Your task to perform on an android device: In the Oxford dictionary App , Click on the hyperactive for more definitions . 
Image 0: 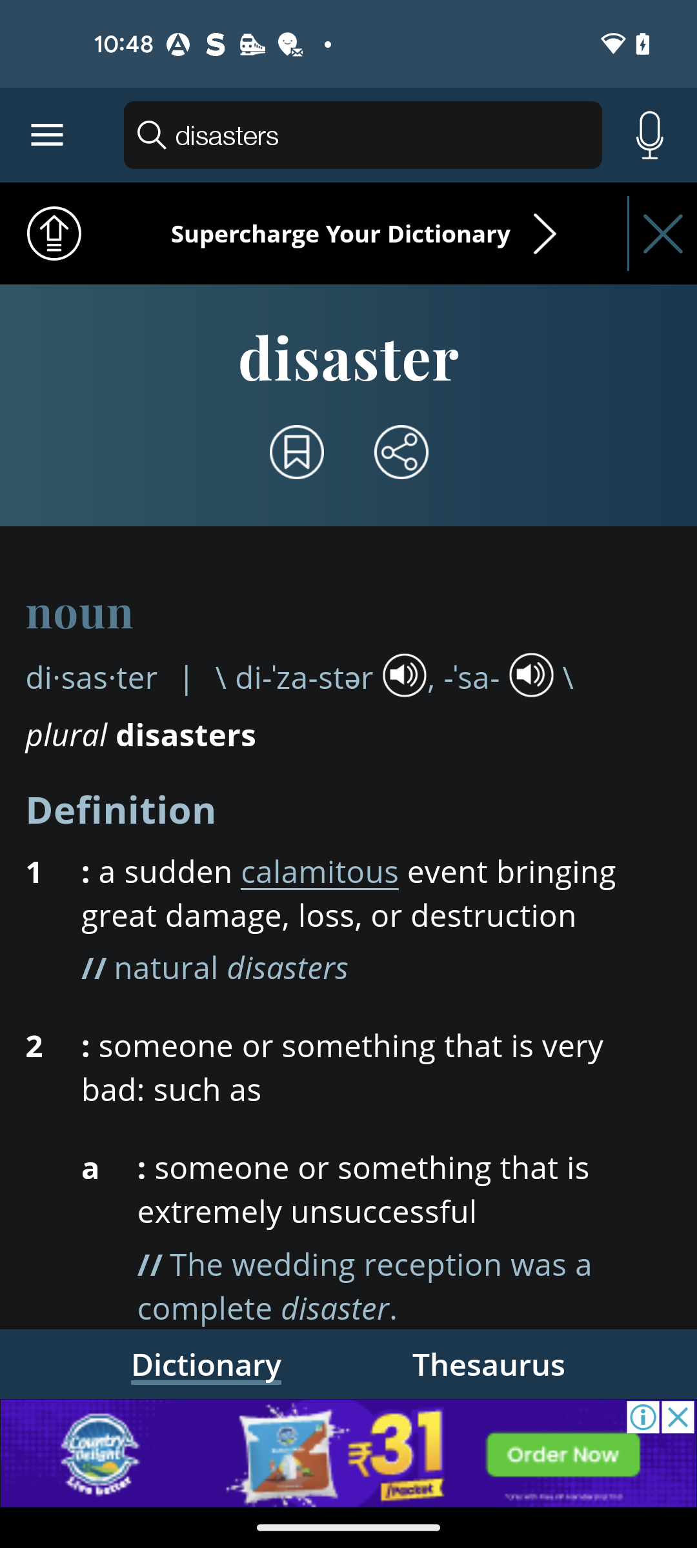
Open the Oxford dictionary App
Step 0: open app "Dictionary"
Image 1: 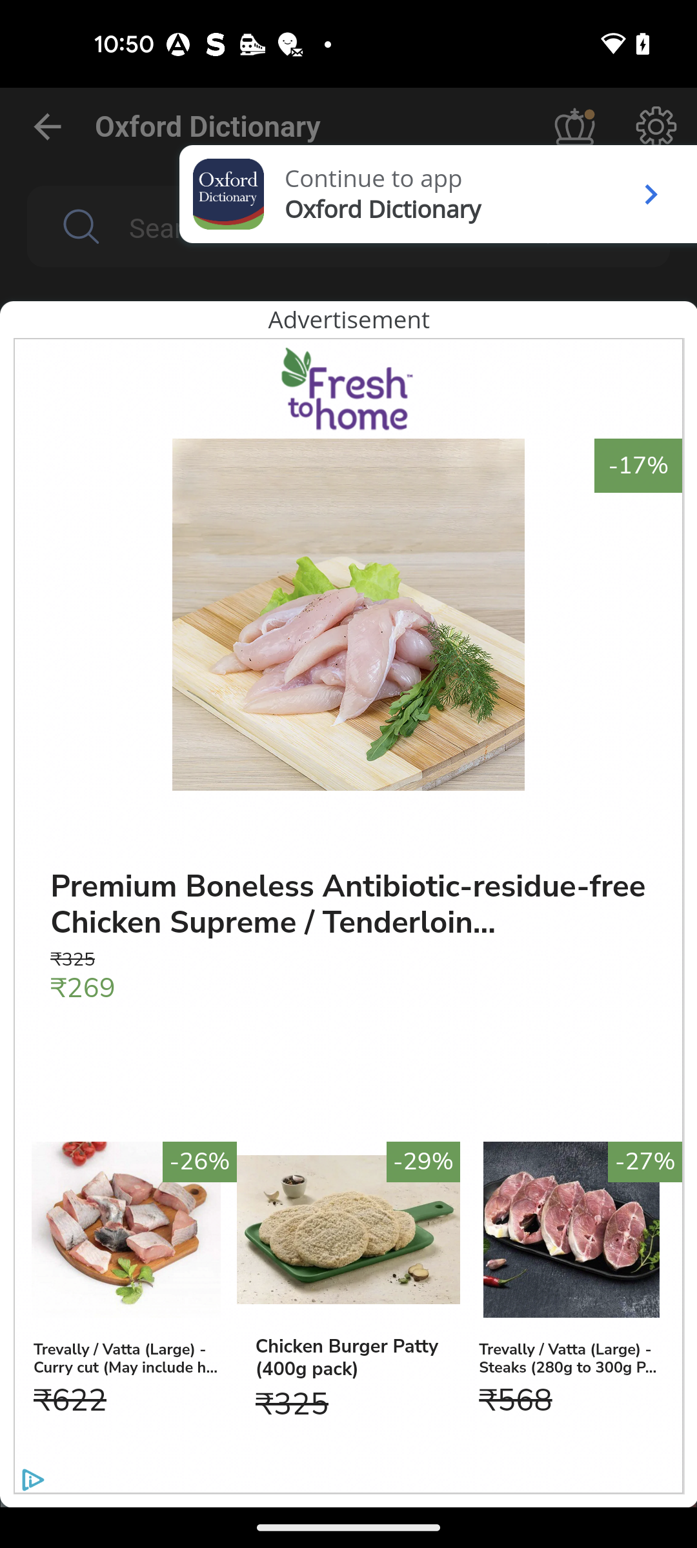
Click on the Continue to app pop up 
Step 1: click (374, 179)
Image 2: 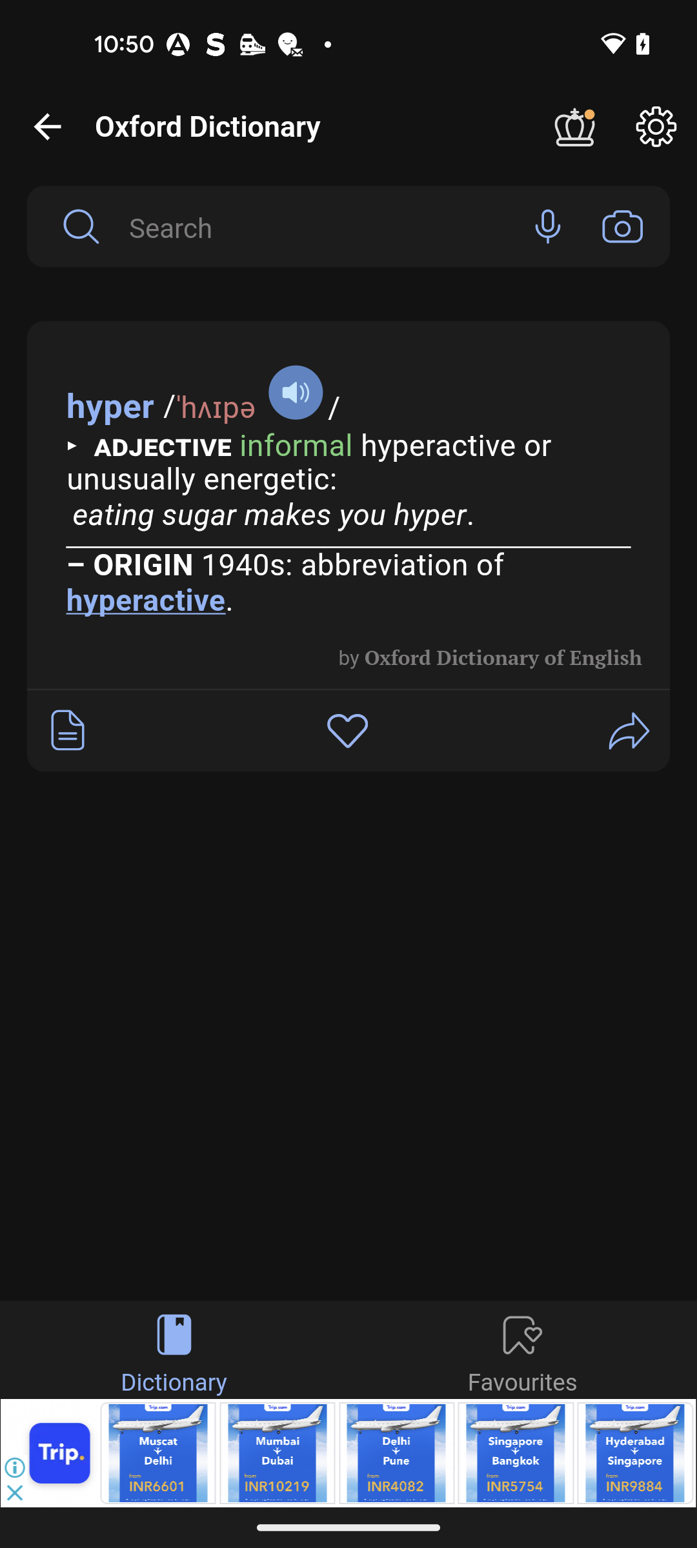
Click on the hyperactive for more definition
Step 2: click (146, 602)